Your task to perform on an android device: In the Google slides app , Share the file Book report to dbwscratch.test.id4@gmail.com .
Image 0: 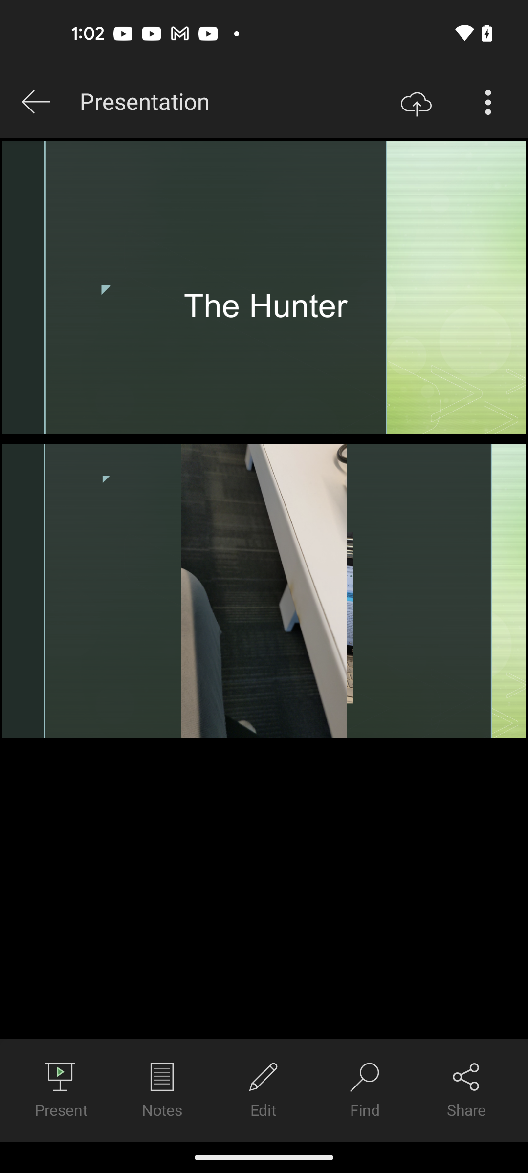
Open the Google Slides app
Step 0: open app "Slides"
Image 2: 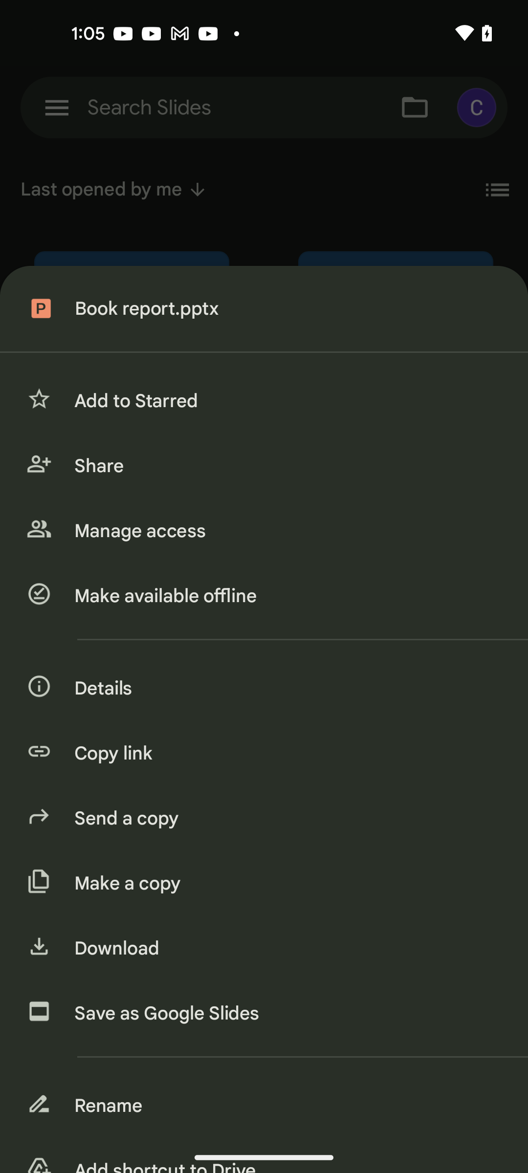
Click on the share button
Step 2: click (286, 466)
Image 3: 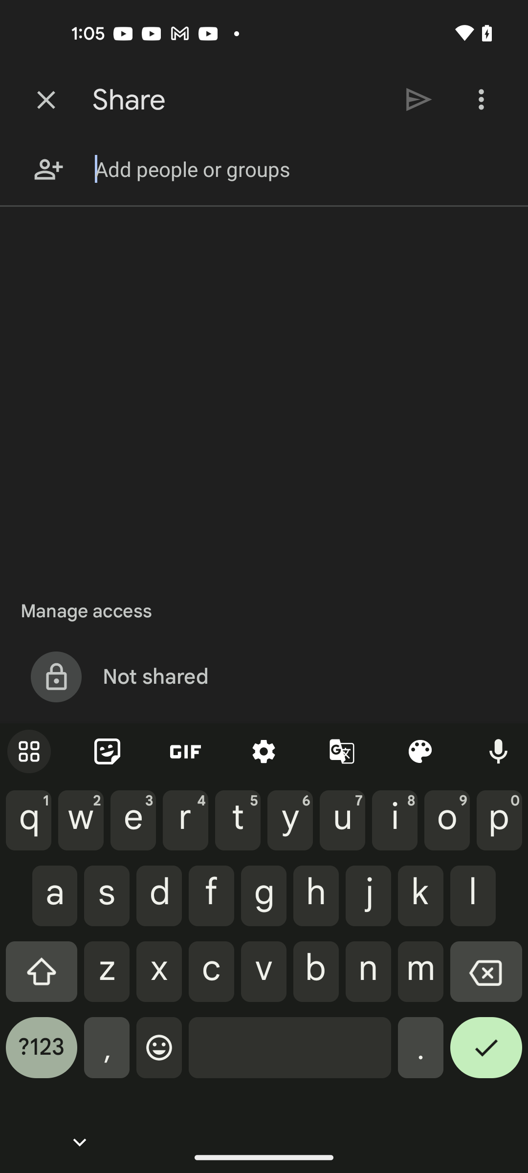
Enter the recipient's details as dbwscratch.test.id4@gmail.com
Step 3: type "dbwscratch.test.id4@gmail.com"
Image 5: 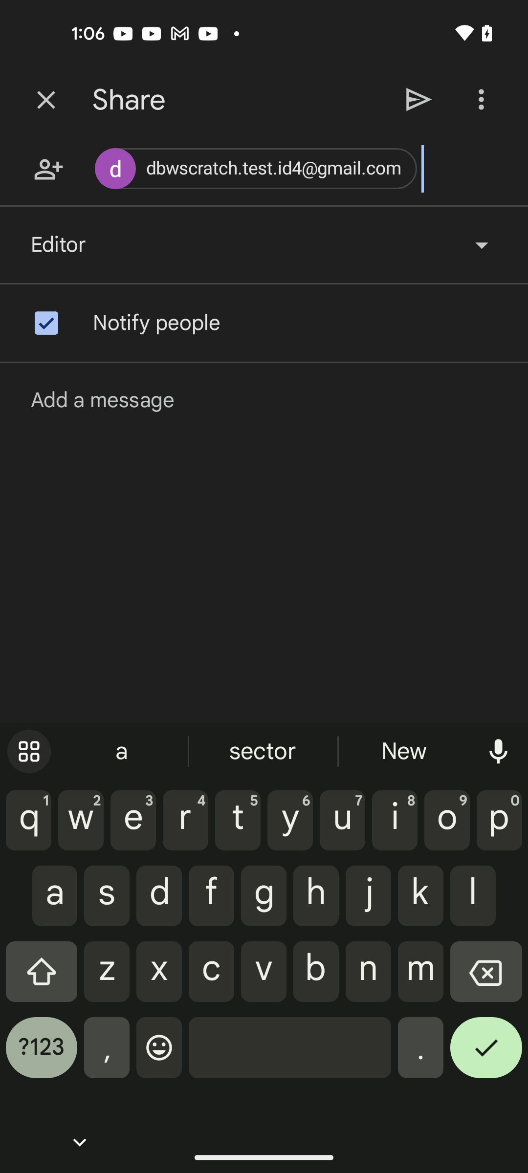
Click on the send button
Step 5: click (419, 99)
Image 6: 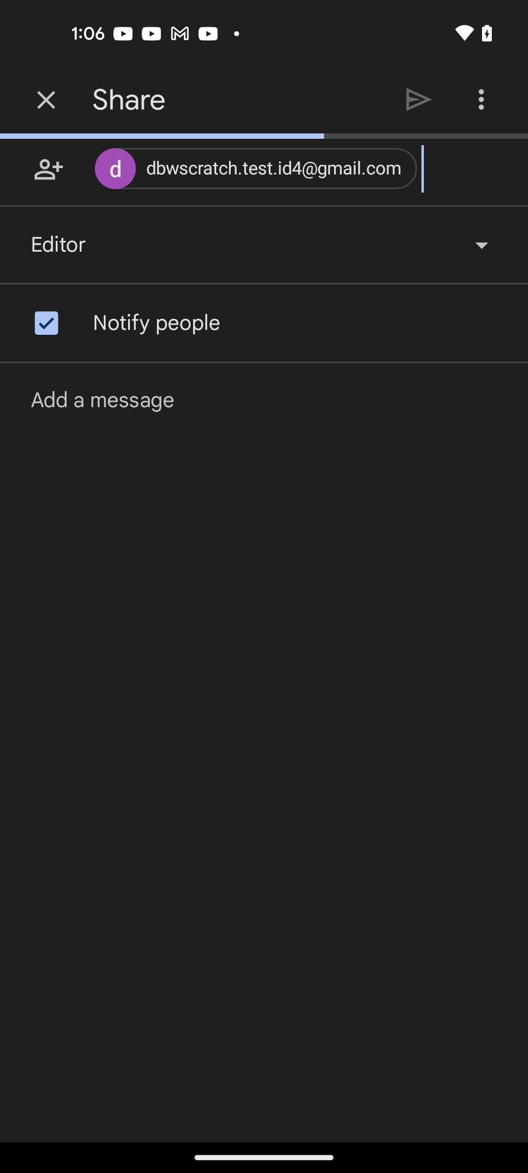
Click on the send button
Step 6: wait